Your task to perform on an android device: Use the gmail address karin.iversen@example.com to send Karin information about the bus that leaves at 1:55 a.m.
Image 1: 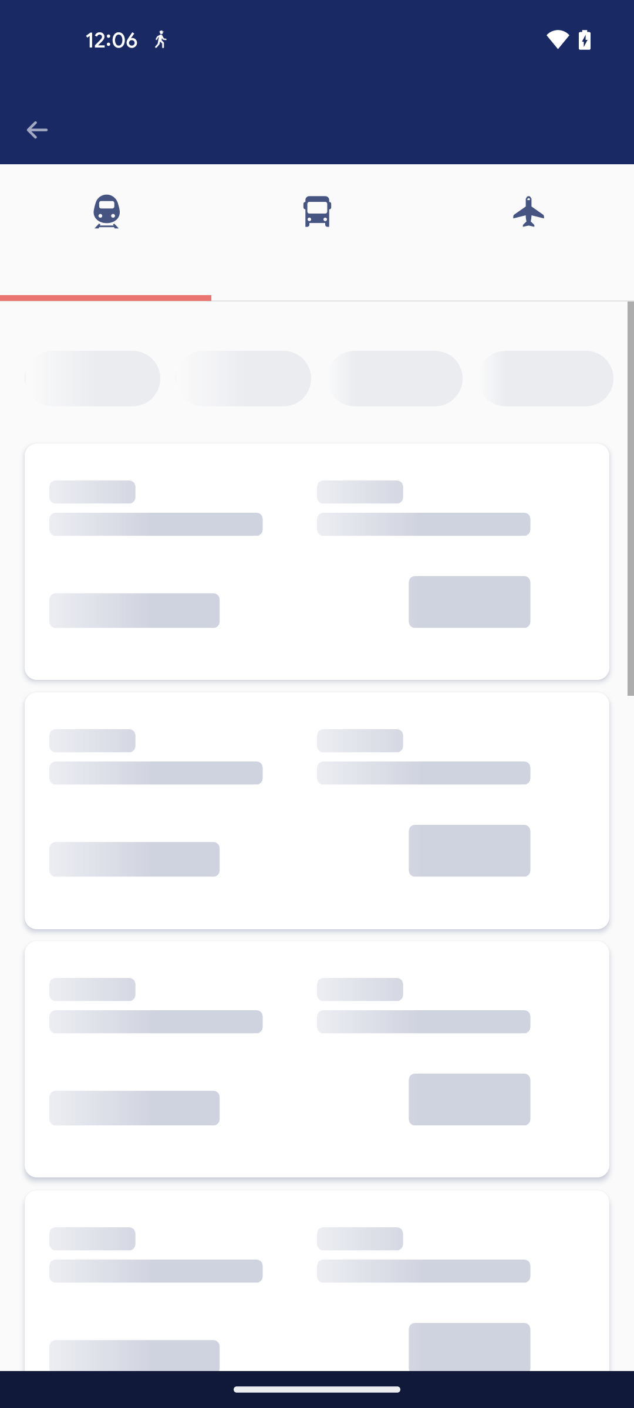
Tap on the bus icon at the top of the screen
Step 1: click (317, 199)
Image 2: 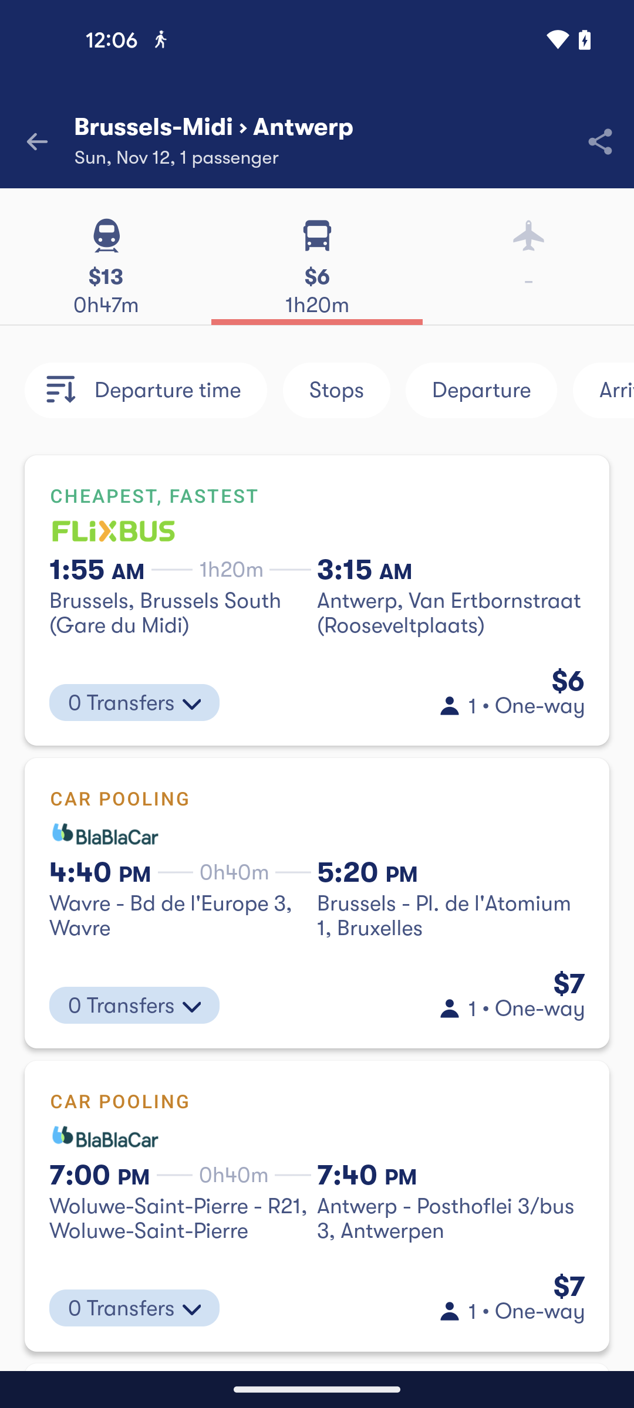
Tap on the 1:55am -3:15am option
Step 2: click (316, 600)
Image 3: 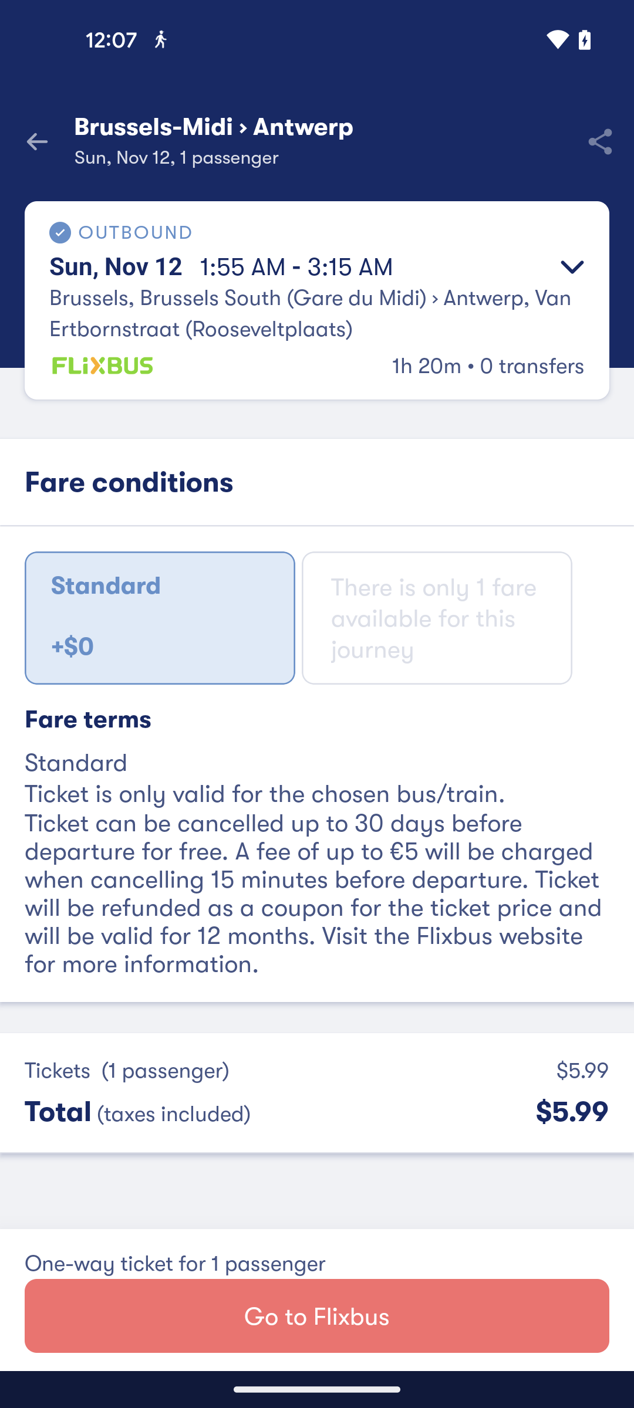
Tap on the share icon at the top right corner of the screen
Step 3: click (599, 141)
Image 4: 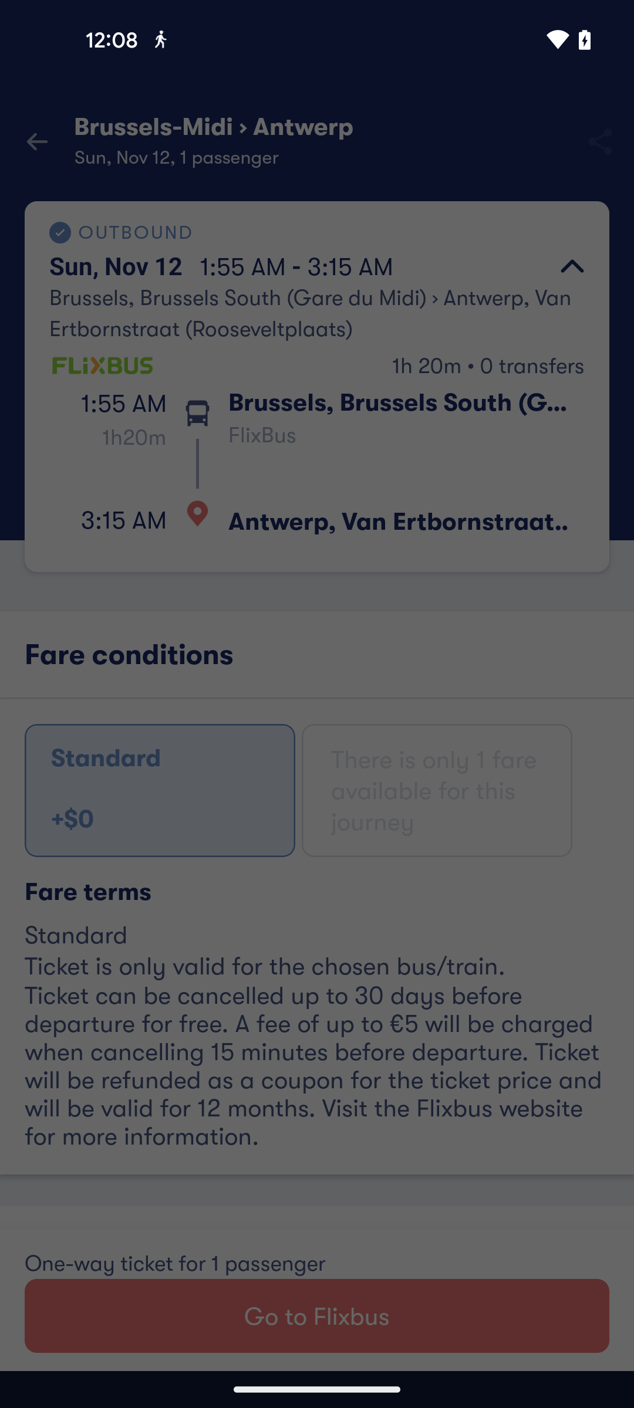
Tap on the share icon at the top right corner of the screen
Step 4: wait
Image 5: 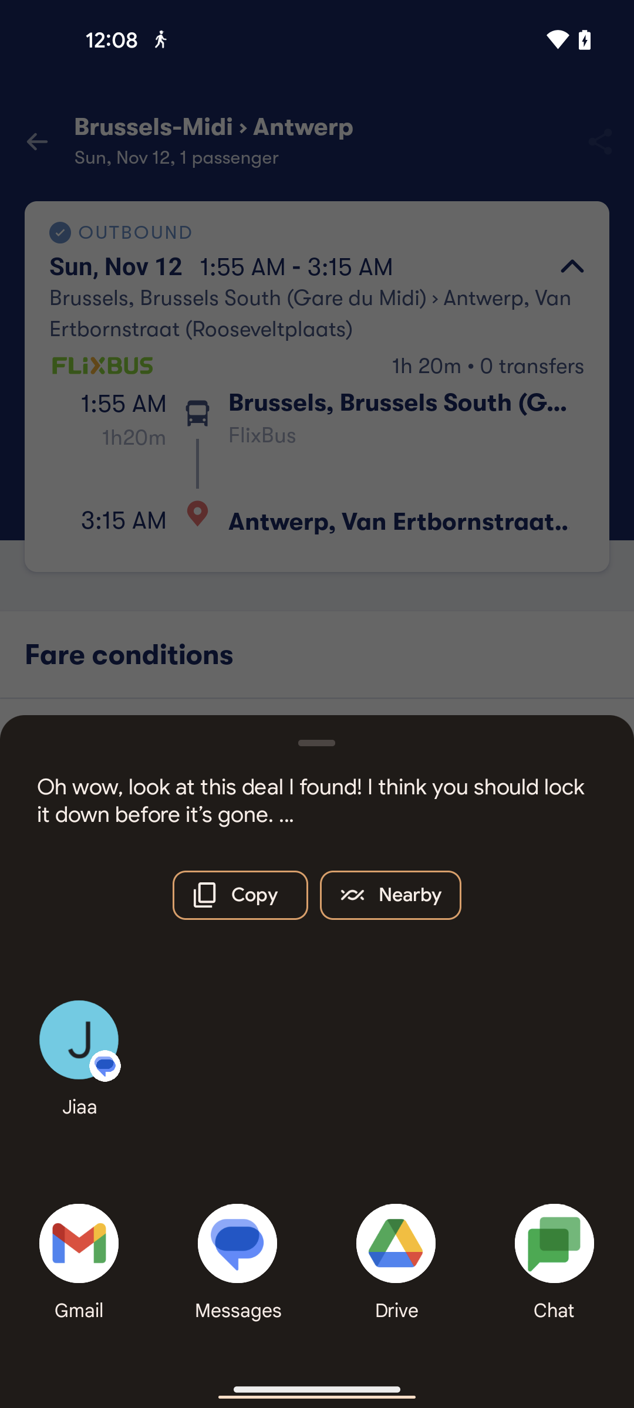
Tap on the gmail option
Step 5: click (78, 1243)
Image 6: 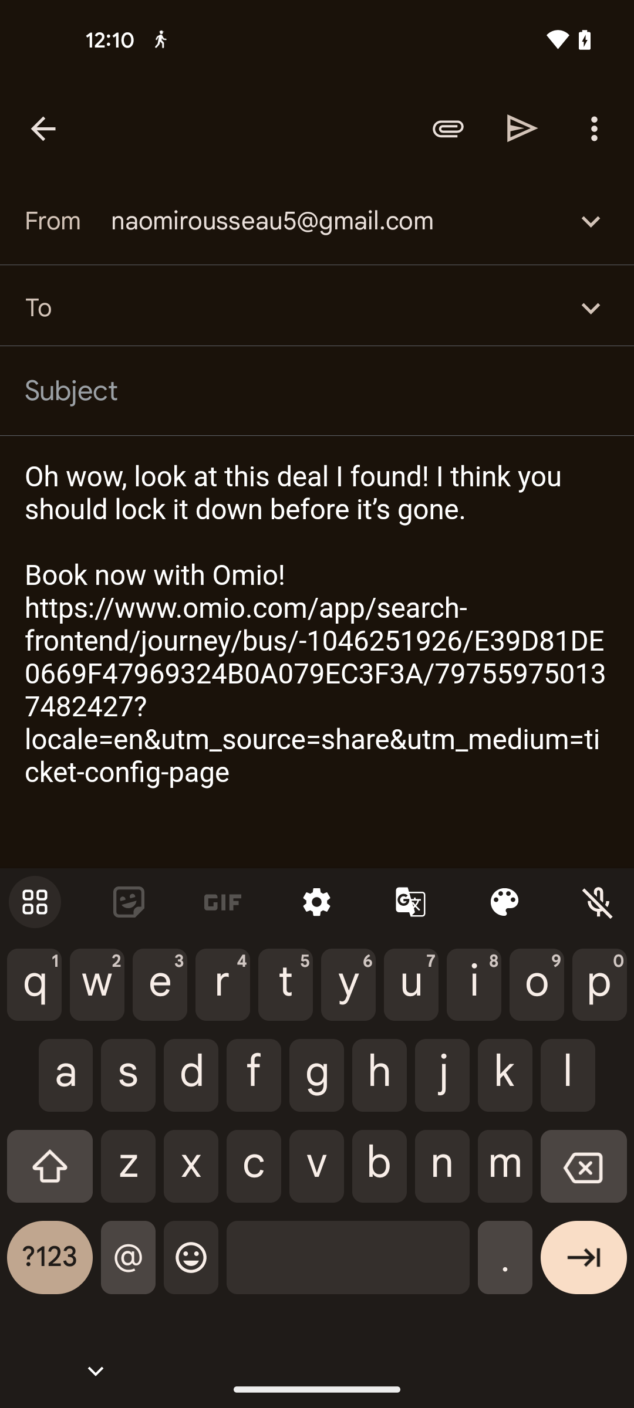
Search the recipient address to-karin.iversen@example.com
Step 6: type "karin.iversen@example.com"